Your task to perform on an android device: Create a space named friends with my both friends Amelia Miller and Richard Wagner on the Chat  app.
Image 0: 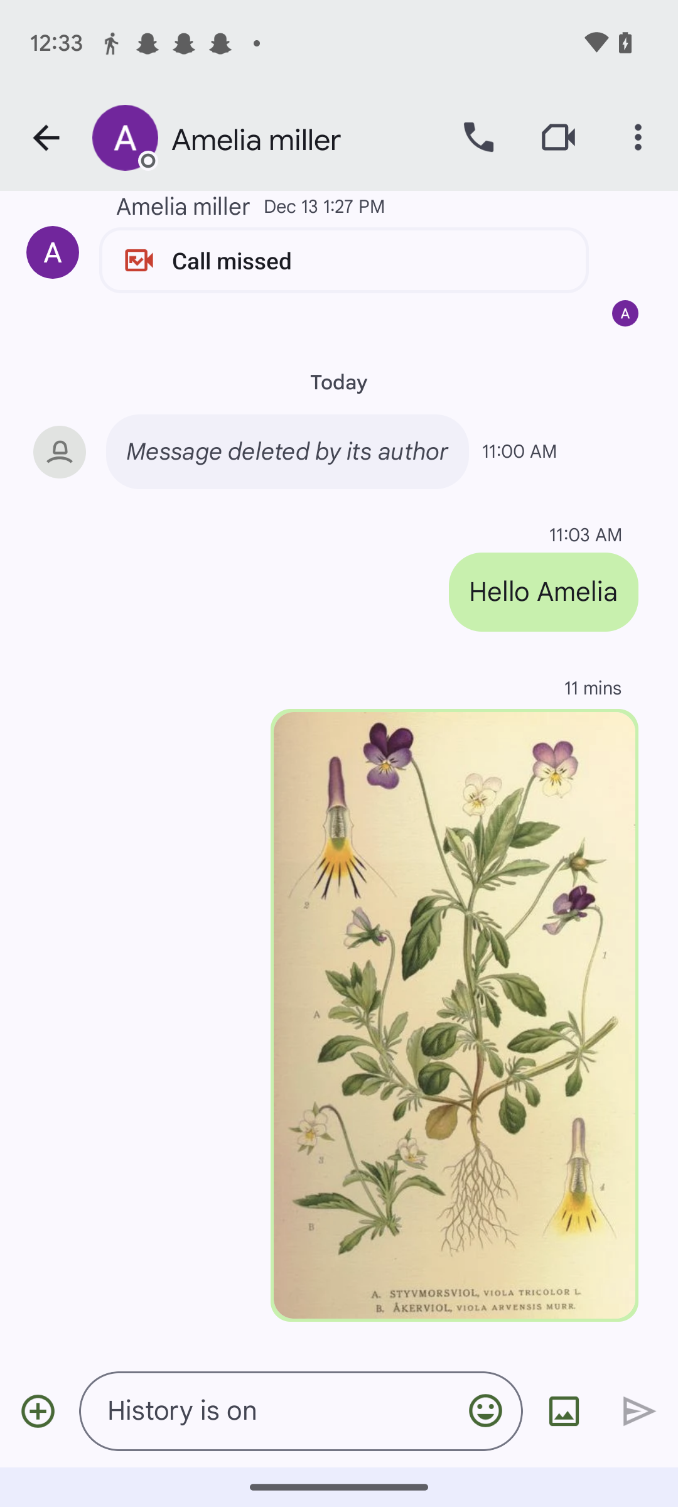
Go back to the home screen of the app.
Step 0: press back button
Image 2: 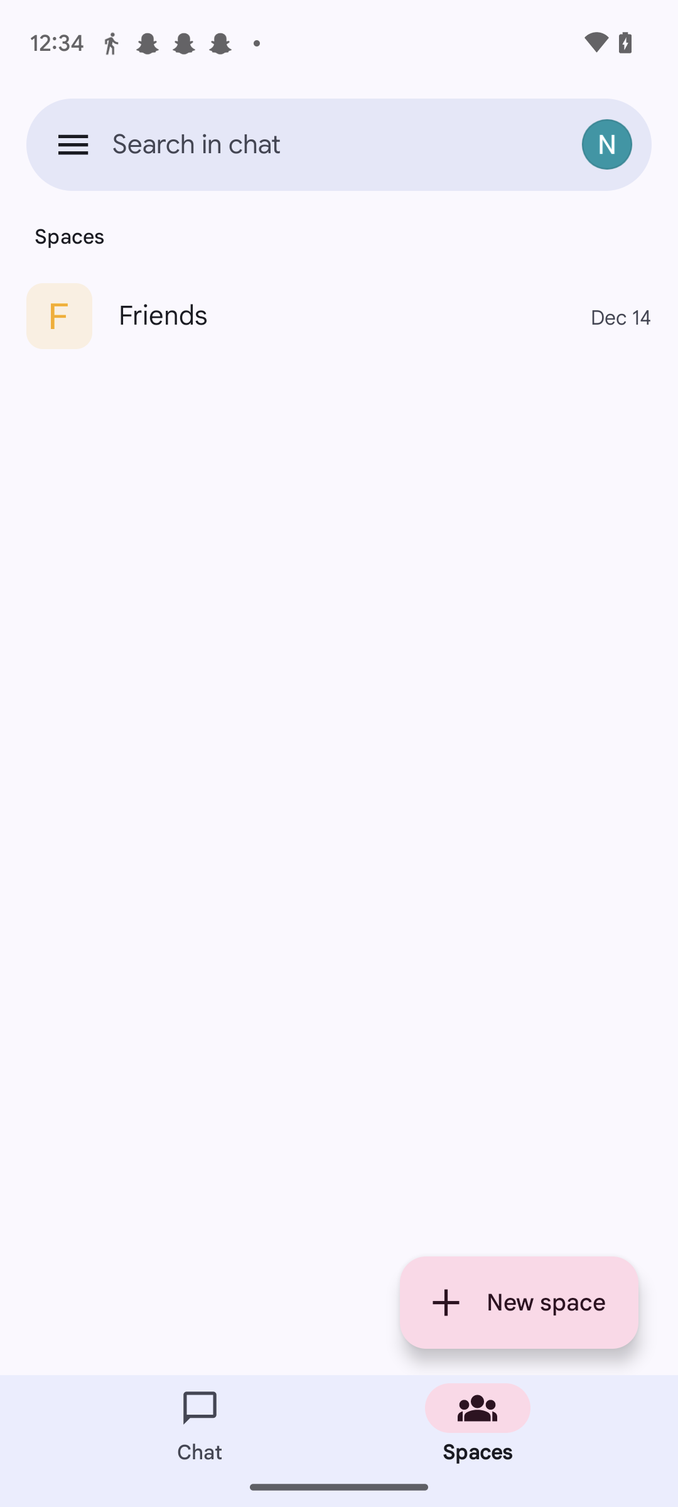
Click on the new space icon at the bottom right of the screen.
Step 2: click (519, 1302)
Image 3: 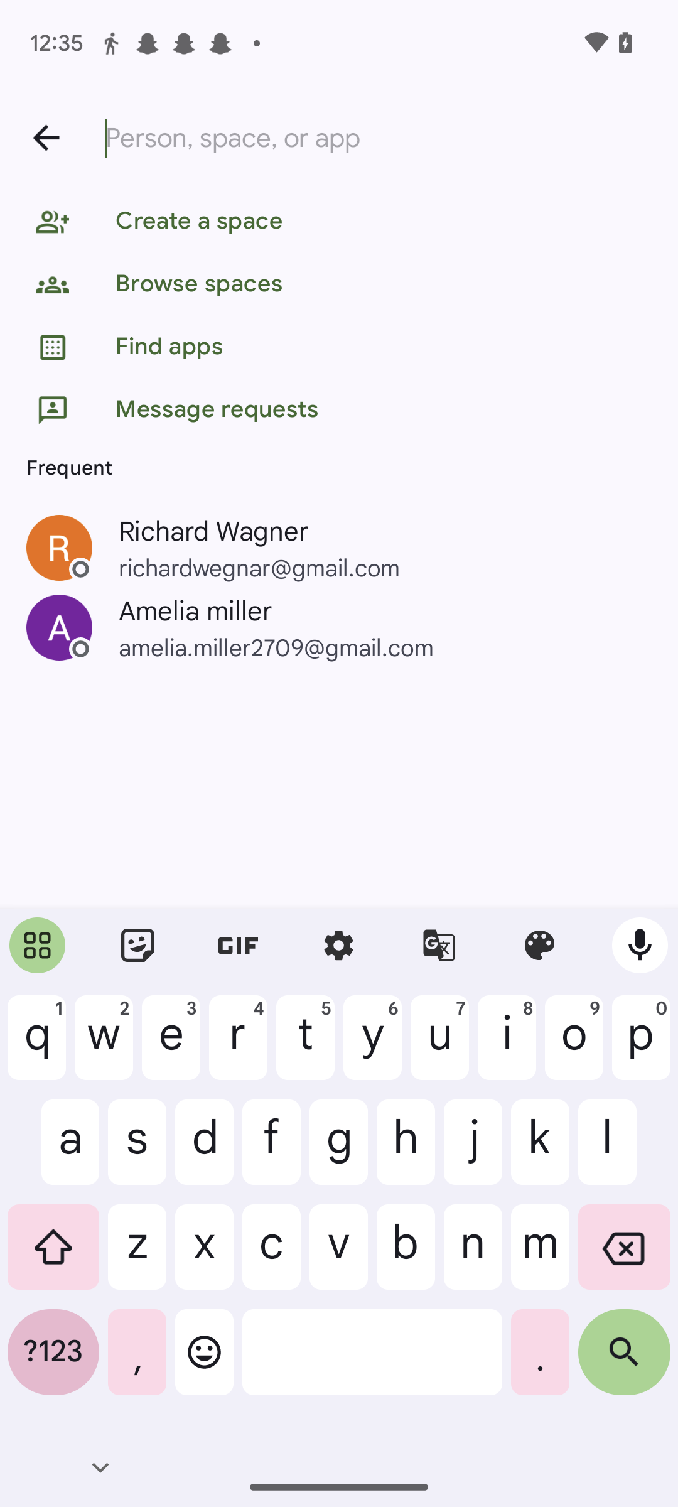
Click on the Create a Space tab.
Step 3: click (339, 222)
Image 4: 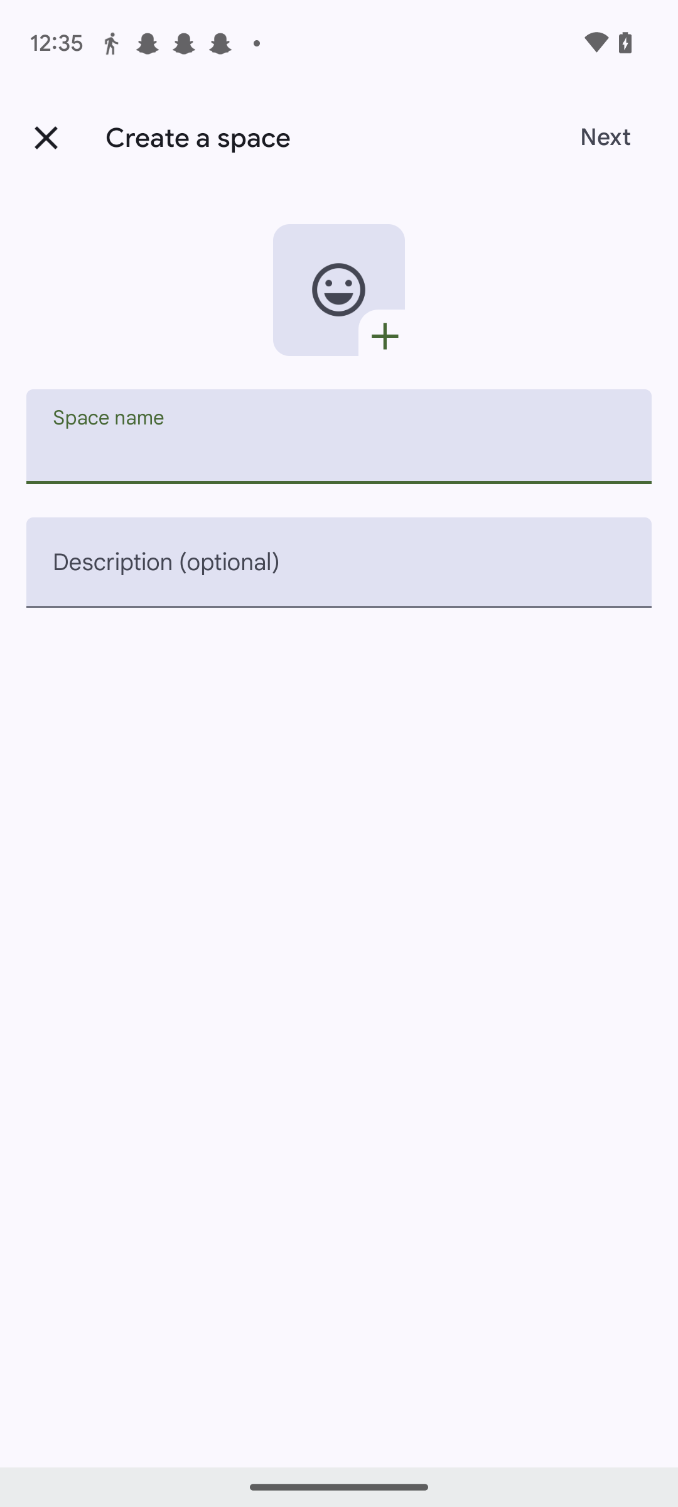
Click on the Create a Space tab.
Step 4: wait
Image 6: 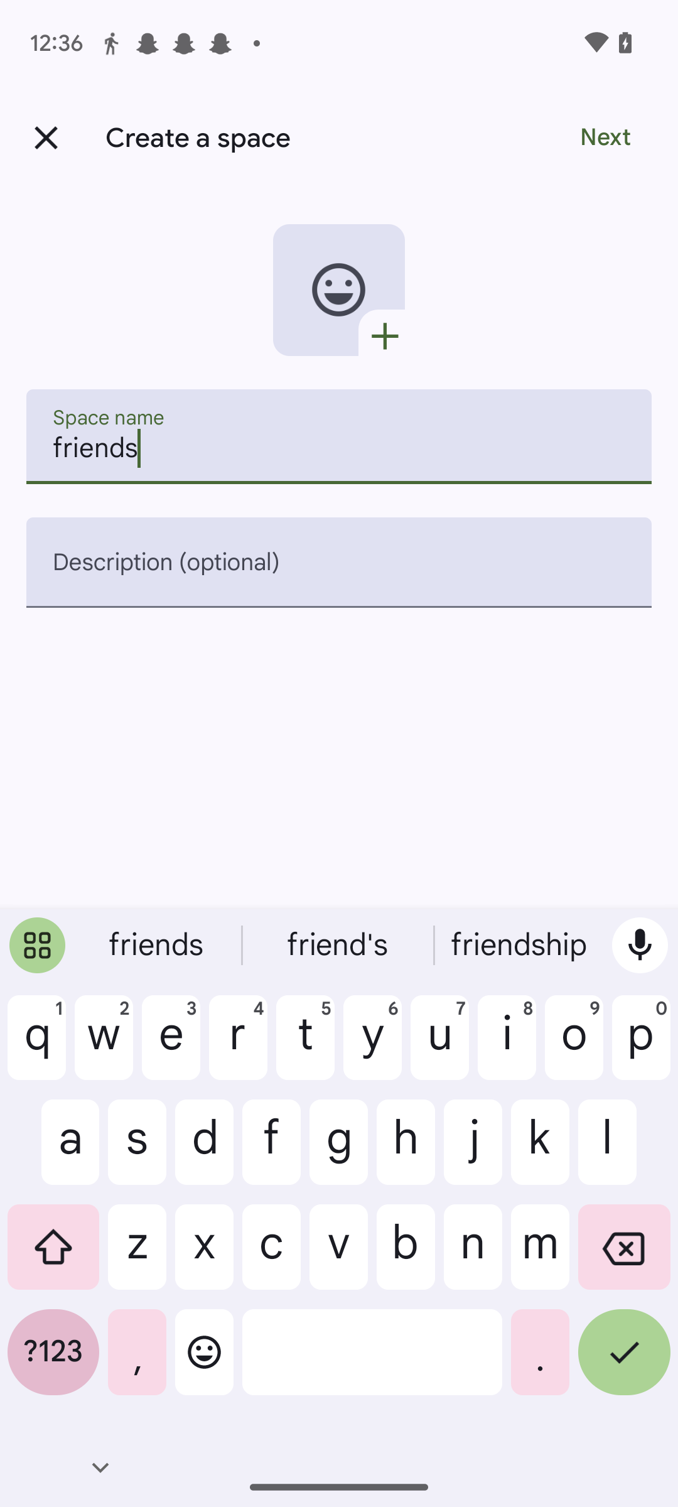
Click on the Next at the top right of the screen.
Step 6: click (605, 137)
Image 7: 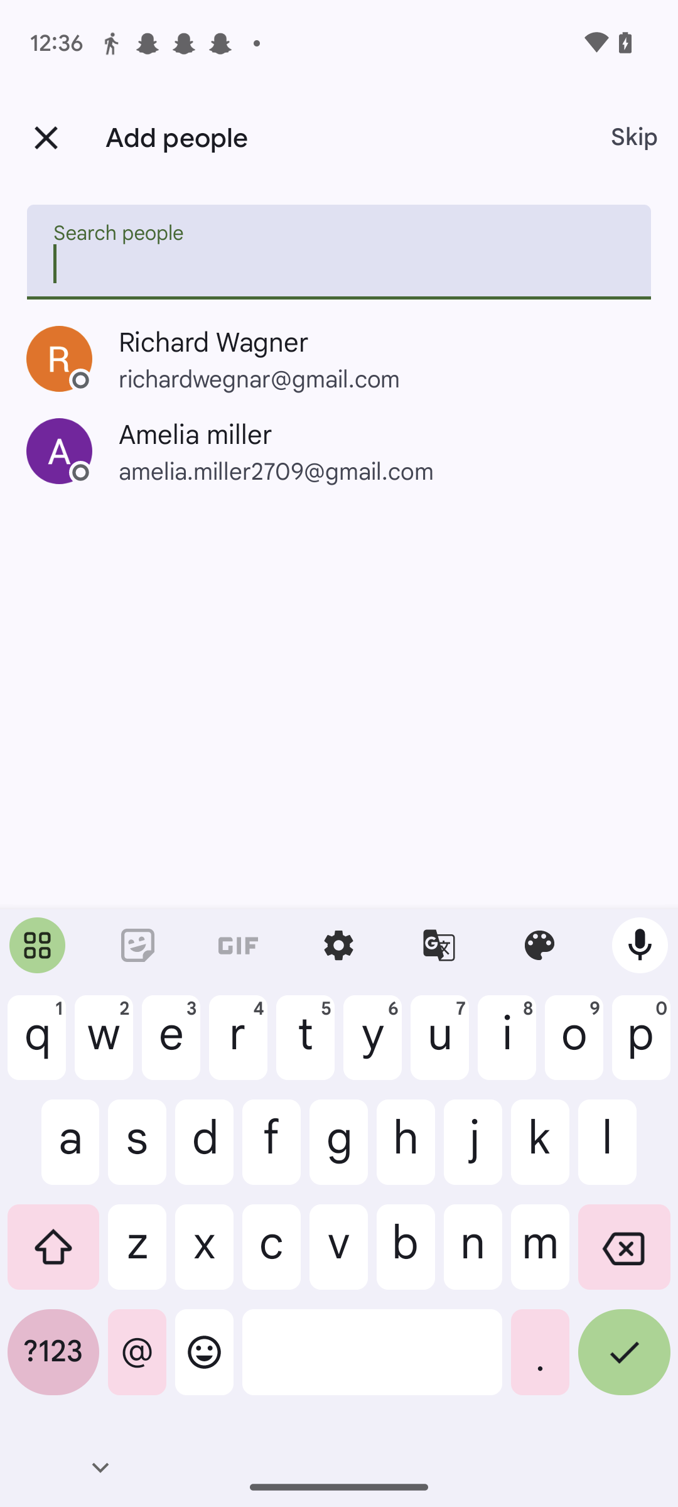
Select both of my friends Richard and Amelia.
Step 7: click (339, 611)
Image 8: 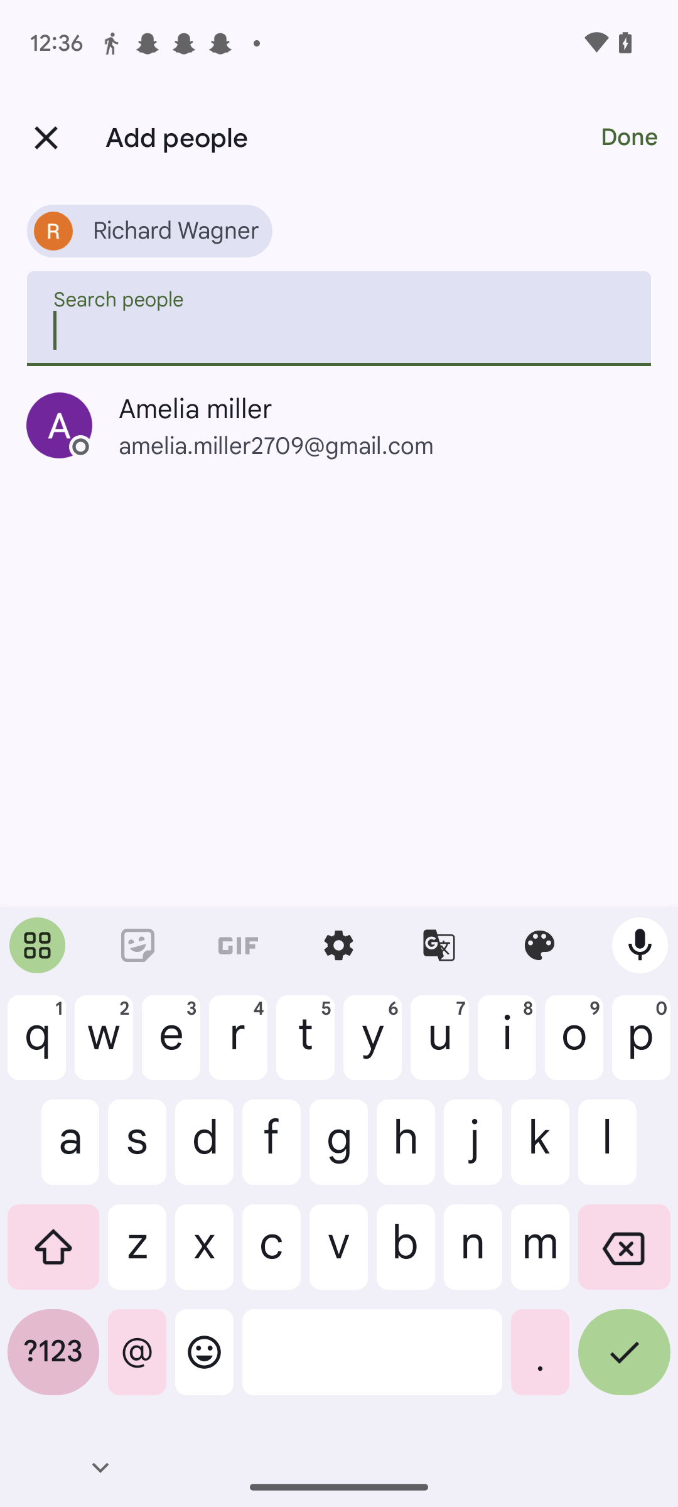
Select both of my friends Richard and Amelia.
Step 8: click (339, 644)
Image 9: 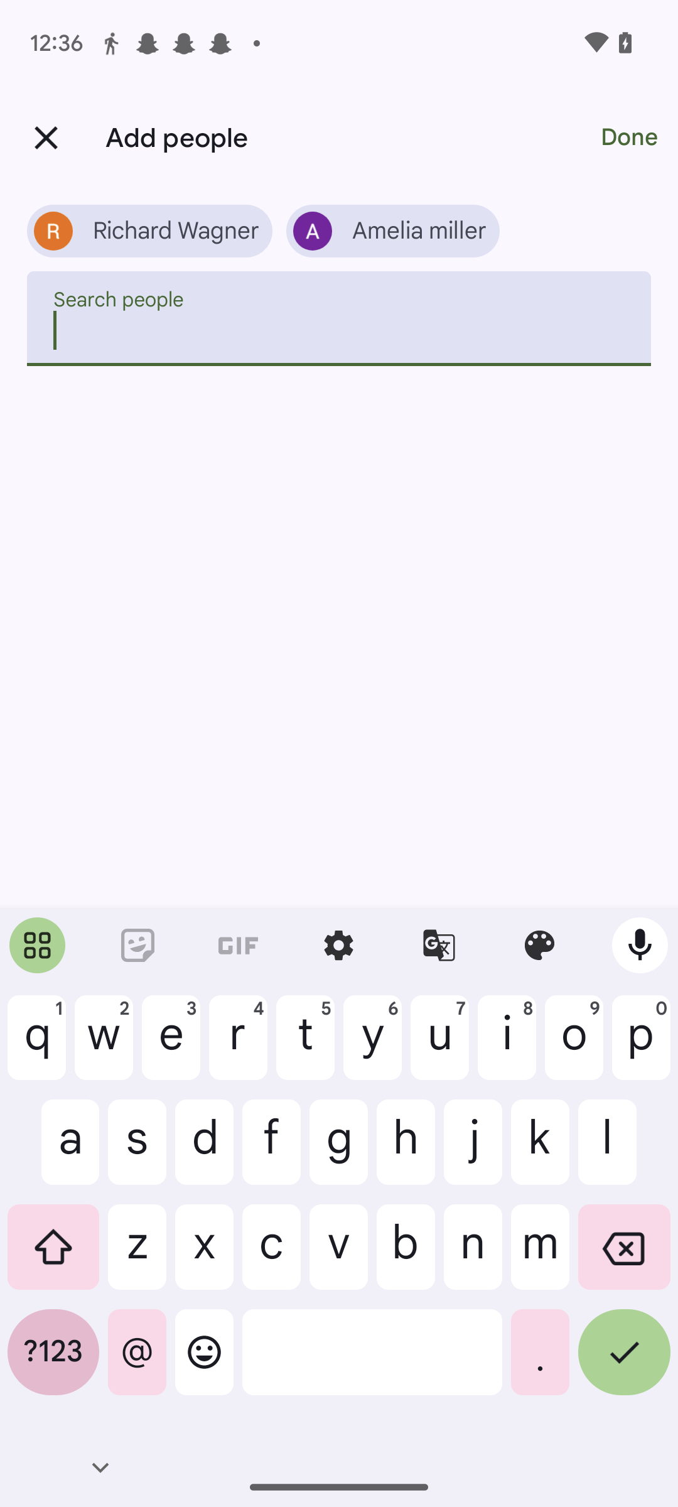
Click on the Done at the top right of the screen.
Step 9: click (628, 137)
Image 10: 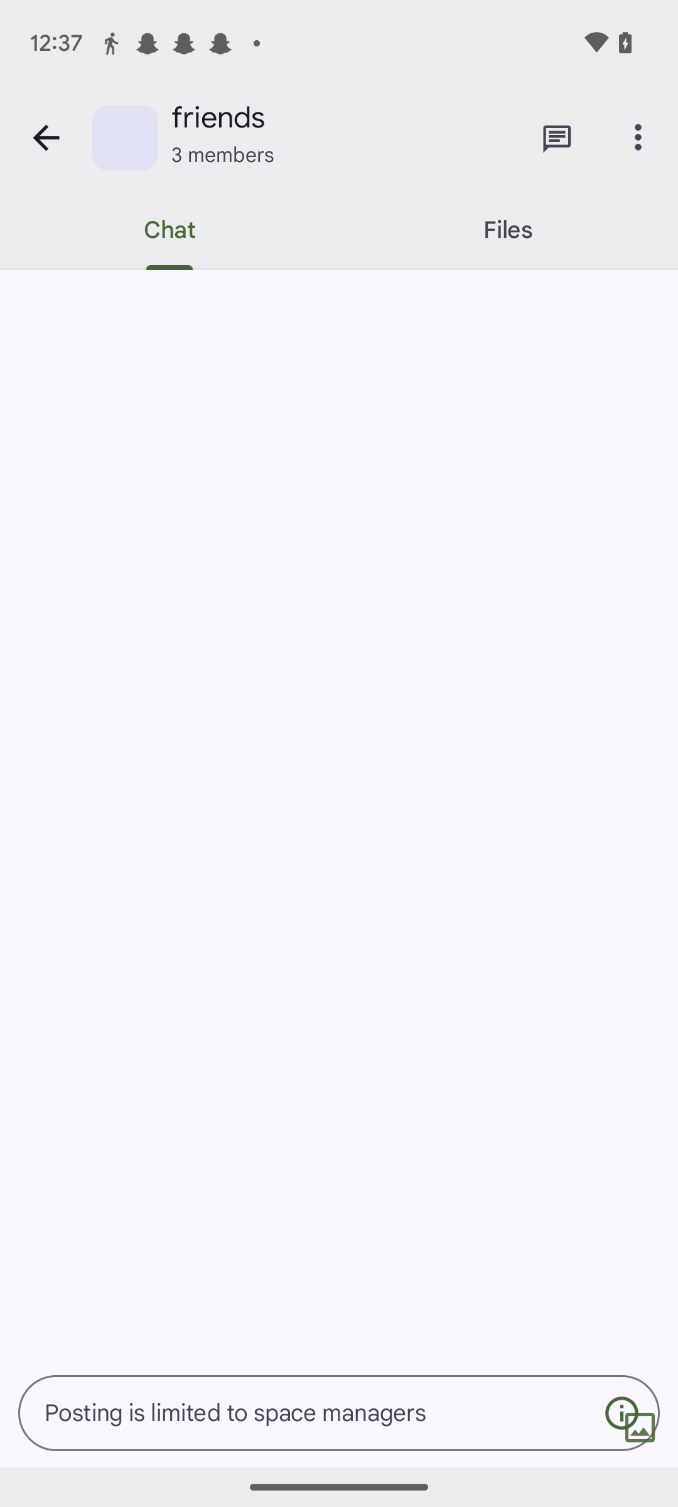
Click on the Done at the top right of the screen.
Step 10: wait